Your task to perform on an android device: I want to get some style ideas to wear black formal pants in my office, so look at the style ideas with black formal pants on the Amazon app.
Image 0: 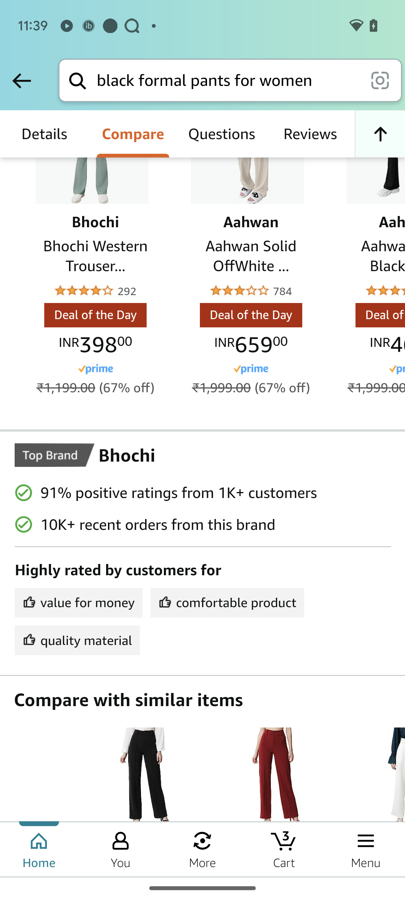
Scroll down
Step 0: scroll up
Image 1: 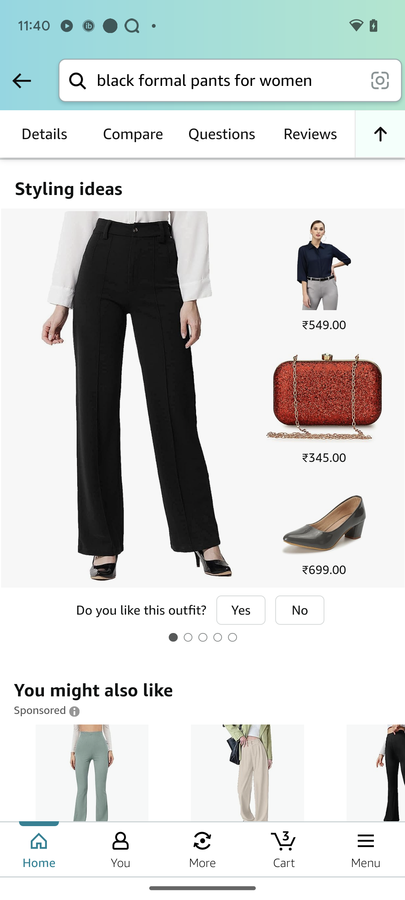
scroll left
Step 1: scroll right
Image 2: 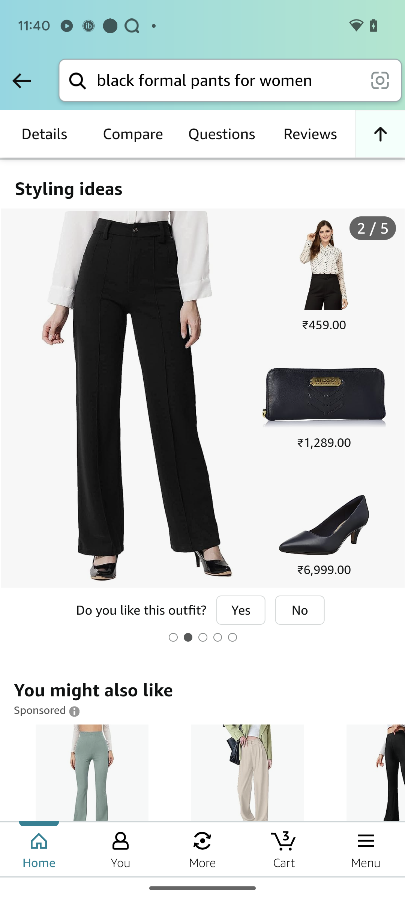
scroll left
Step 2: scroll right
Image 3: 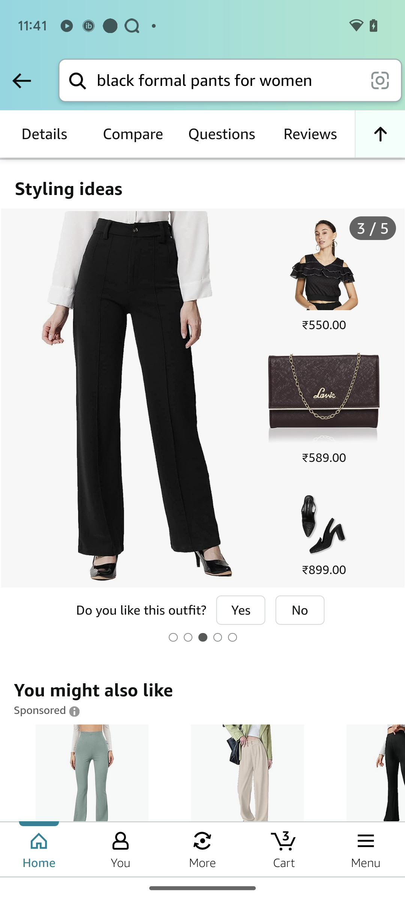
scroll left
Step 3: scroll right